Your task to perform on an android device: I prefer Hillgrove Brand for the electric drill machine, so apply the filter brand and look for my preferred brand of drill machine.
Image 1: 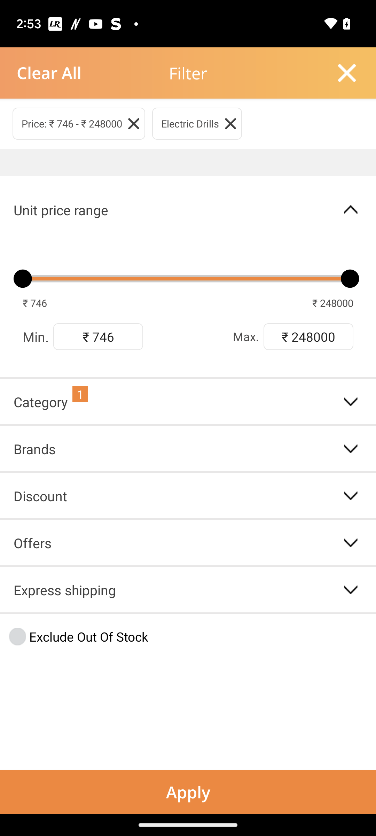
Click on the tab "Brands".
Step 1: click (329, 452)
Image 3: 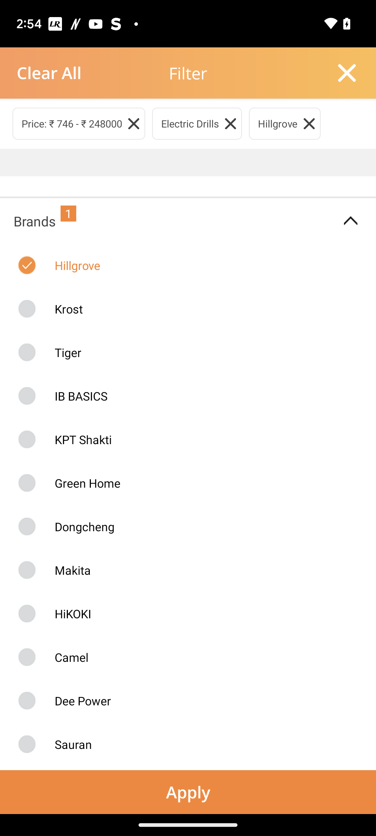
Click on the Apply tab at the bottom.
Step 3: click (188, 792)